Your task to perform on an android device: select the added cart product & proceed to checkout
Image 0: 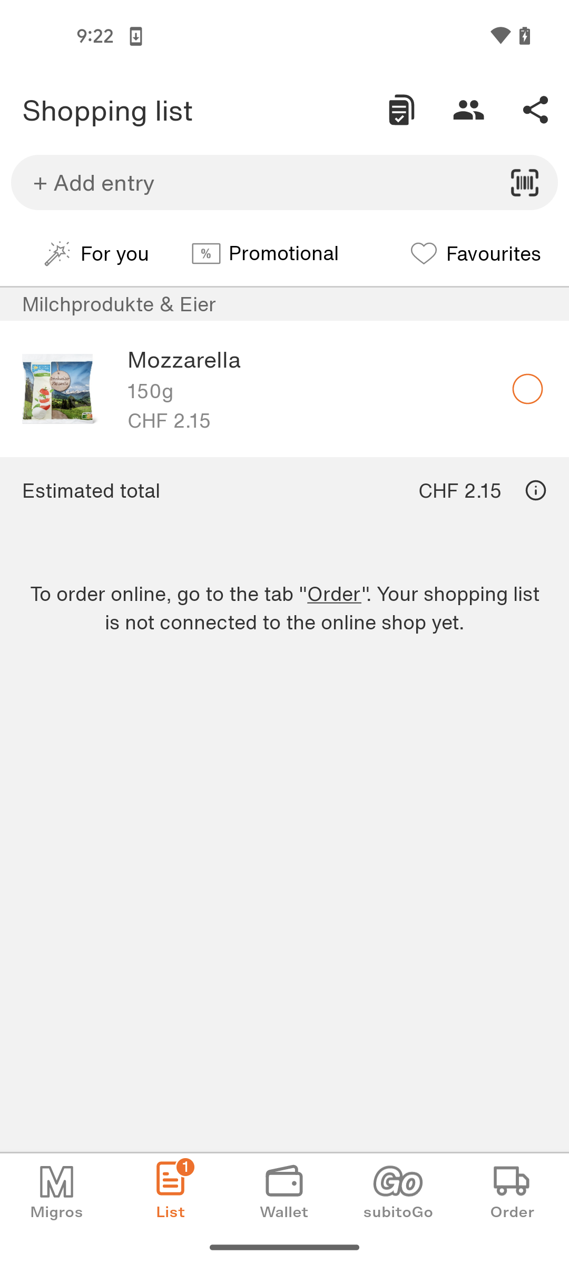
select the cart product to buy
Step 0: click (527, 389)